Your task to perform on an android device: Search for gym bags in Alibaba.com app
Image 1: 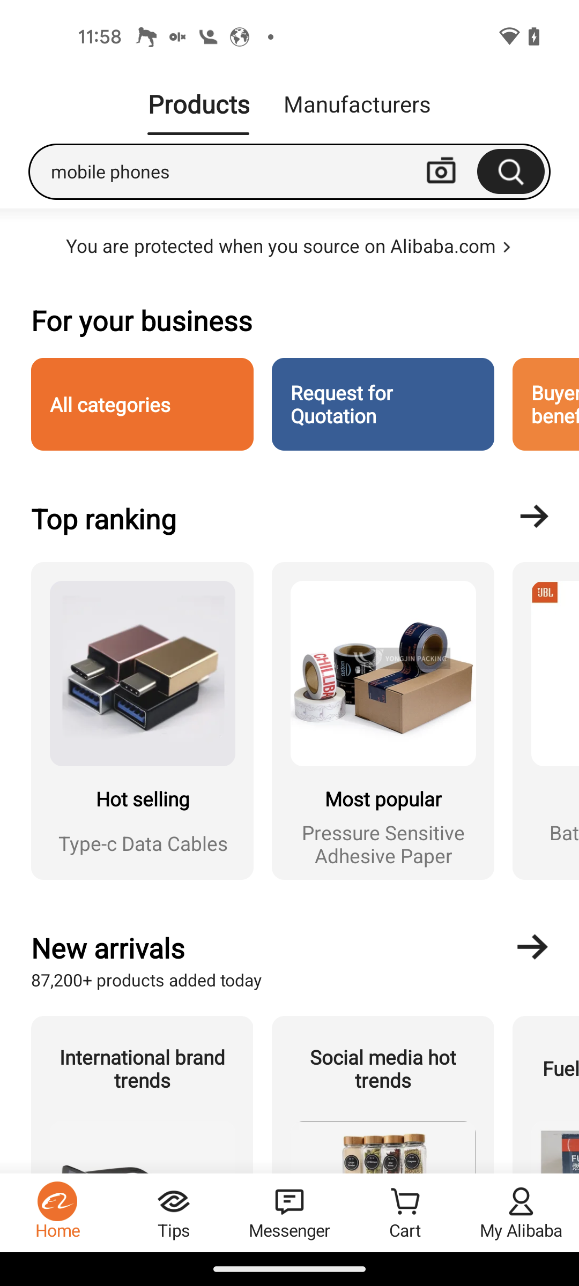
Click on the search bar at the top of the screen
Step 1: click (216, 171)
Image 2: 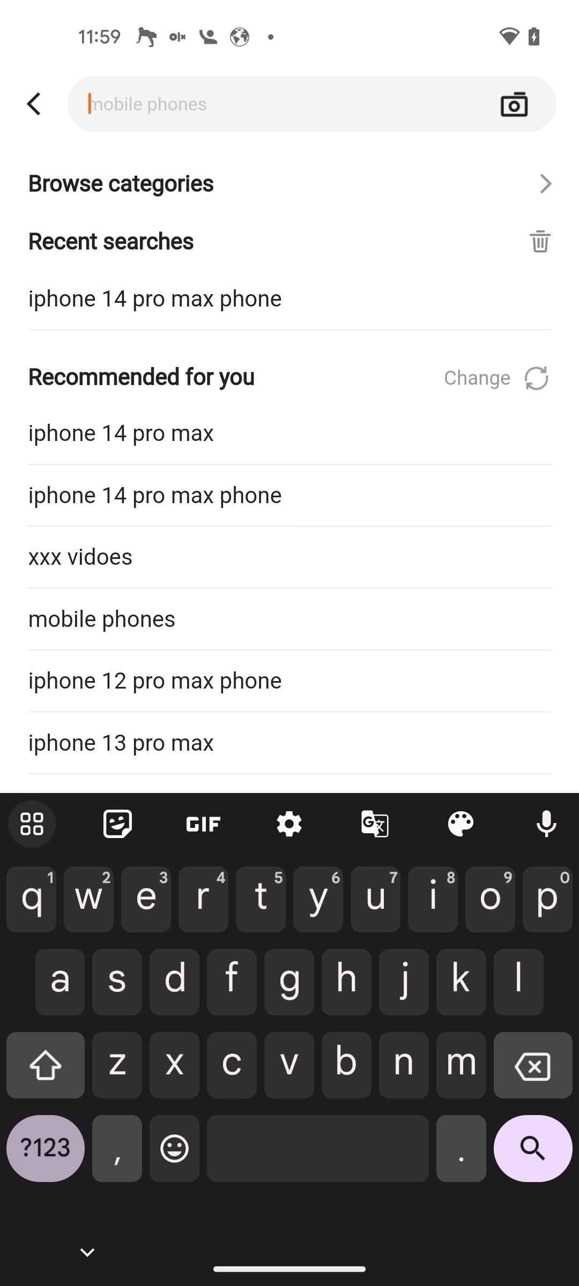
Search for gym bags
Step 2: type "gym bags"
Image 3: 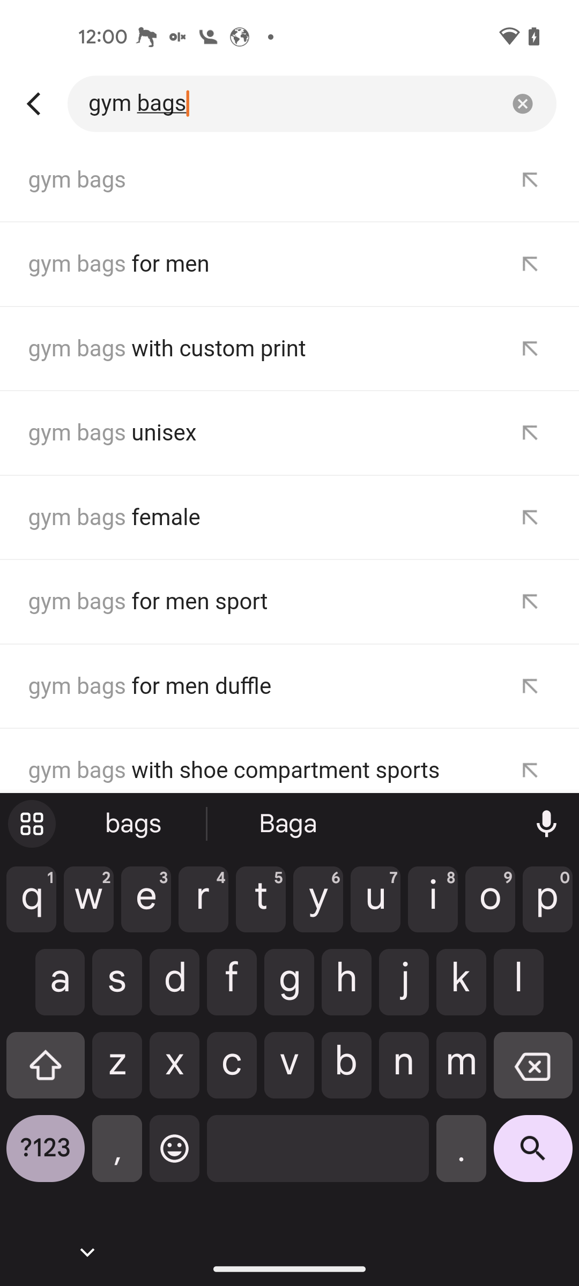
Click on the search icon at the bottom right corner
Step 3: click (533, 1156)
Image 4: 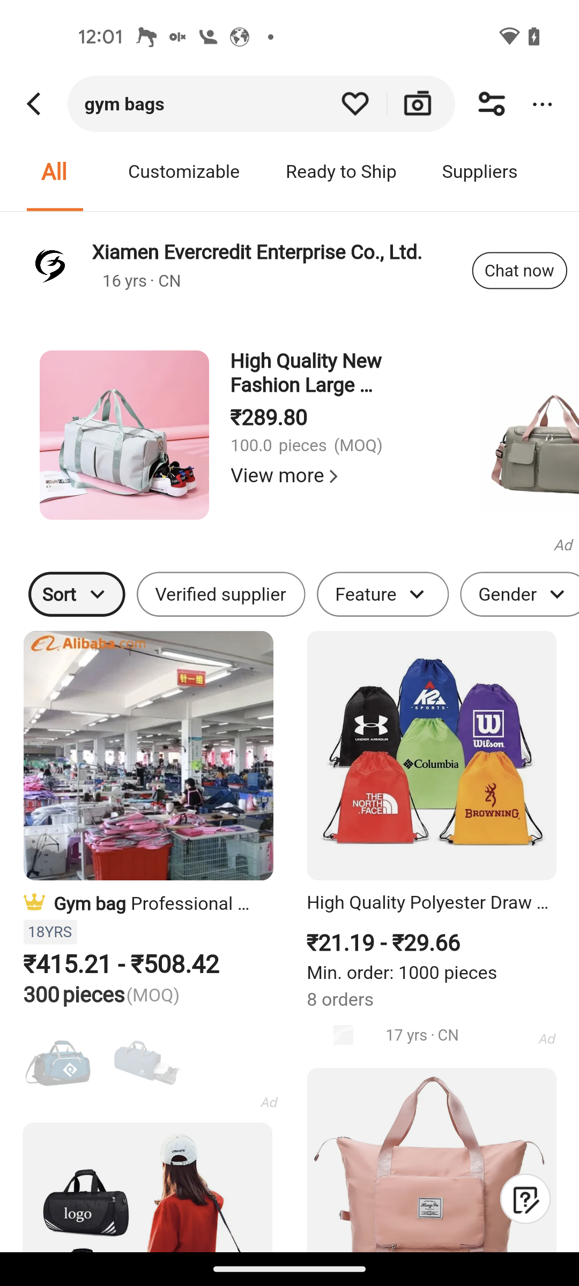
scroll up for product list
Step 4: scroll down